Your task to perform on an android device: I want to upload my files to Google Drive.
Image 0: 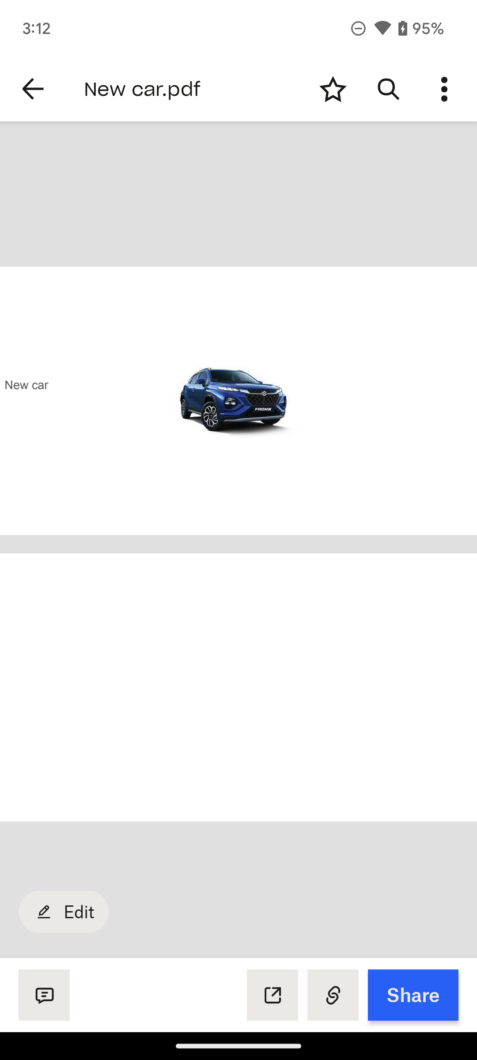
Click on the back icon on the top left corner of the screen.
Step 0: click (32, 89)
Image 1: 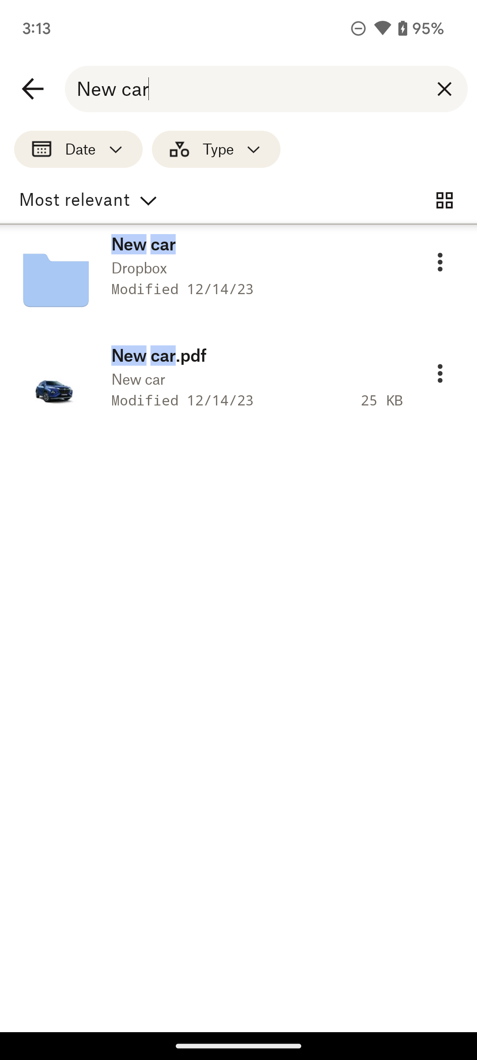
Click on the back icon on the top left corner of the screen.
Step 1: click (32, 89)
Image 2: 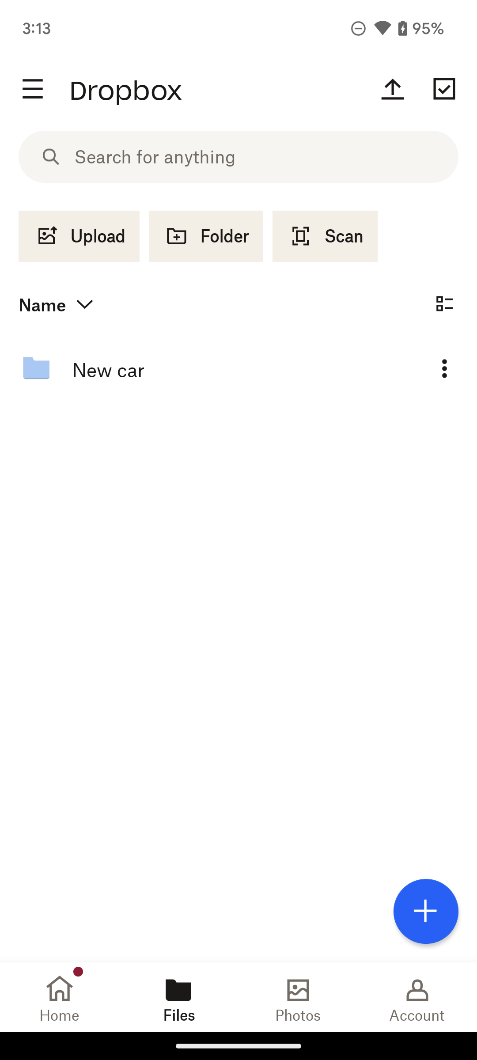
Click on the Plus icon on the screen.
Step 2: click (426, 911)
Image 3: 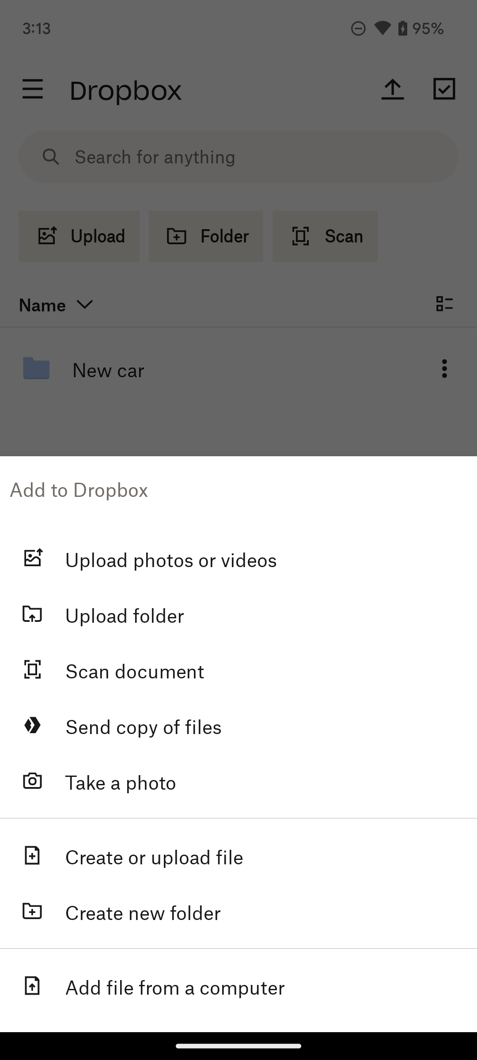
Click on the Upload folder on the screen.
Step 3: click (238, 613)
Image 4: 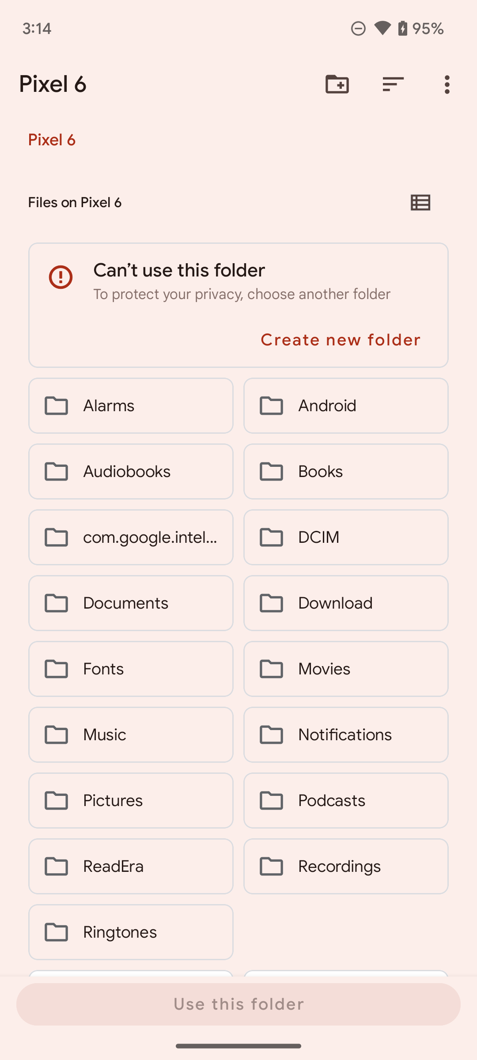
Click on the Documents option on the screen.
Step 4: click (125, 603)
Image 5: 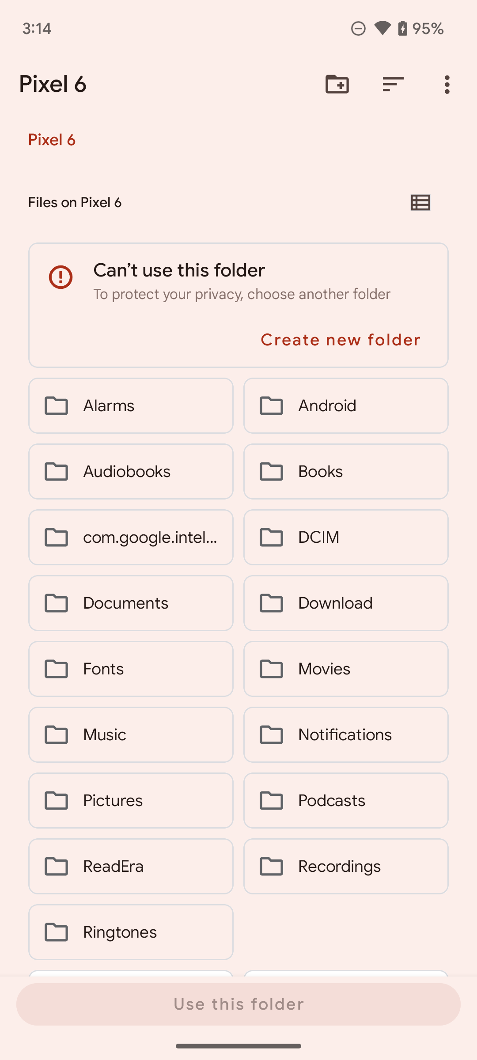
Click on the Documents option on the screen.
Step 5: wait
Image 6: 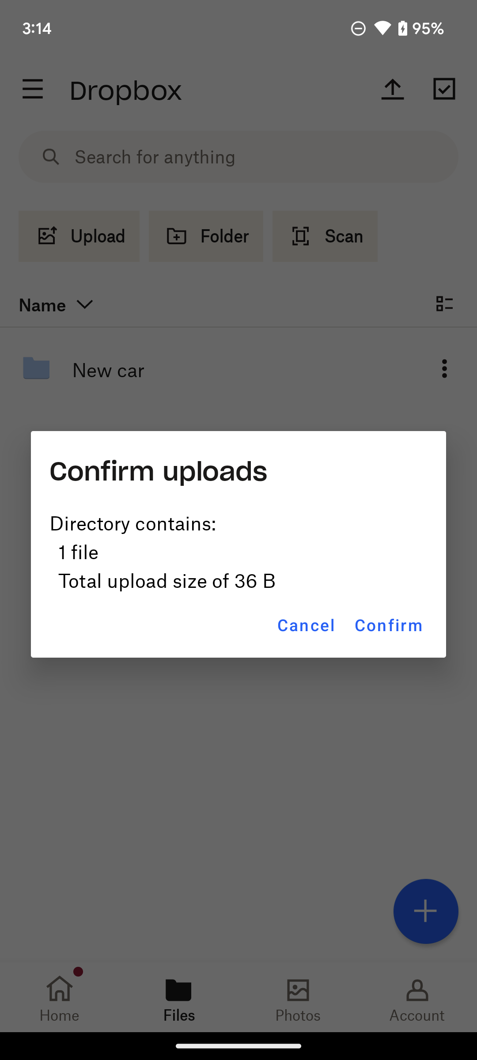
Click on the confirm option on the screen.
Step 6: click (388, 625)
Image 7: 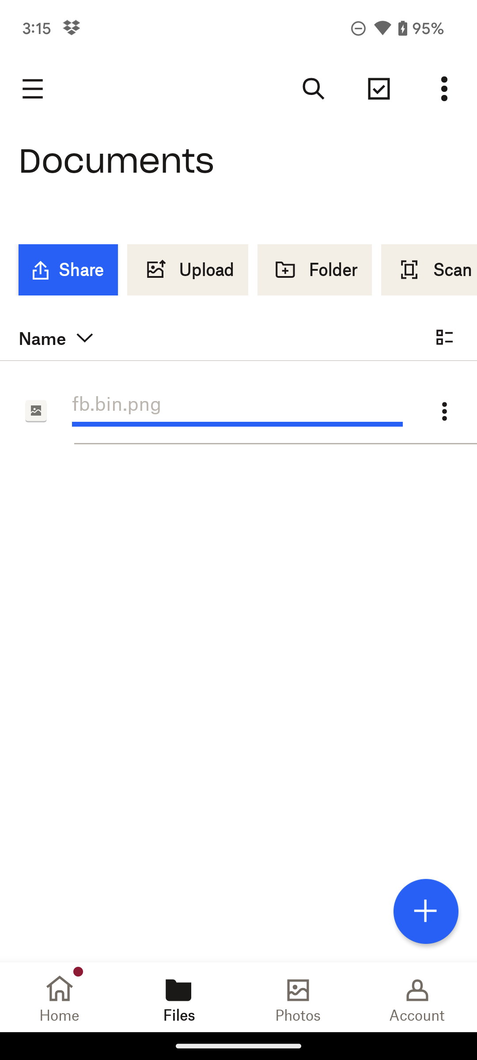
Click on the confirm option on the screen.
Step 7: wait